Your task to perform on an android device: I feel like listening to my favorite music artist, Luciano Pavarotti. Browse his songs in the Wynk Music app.
Image 0: 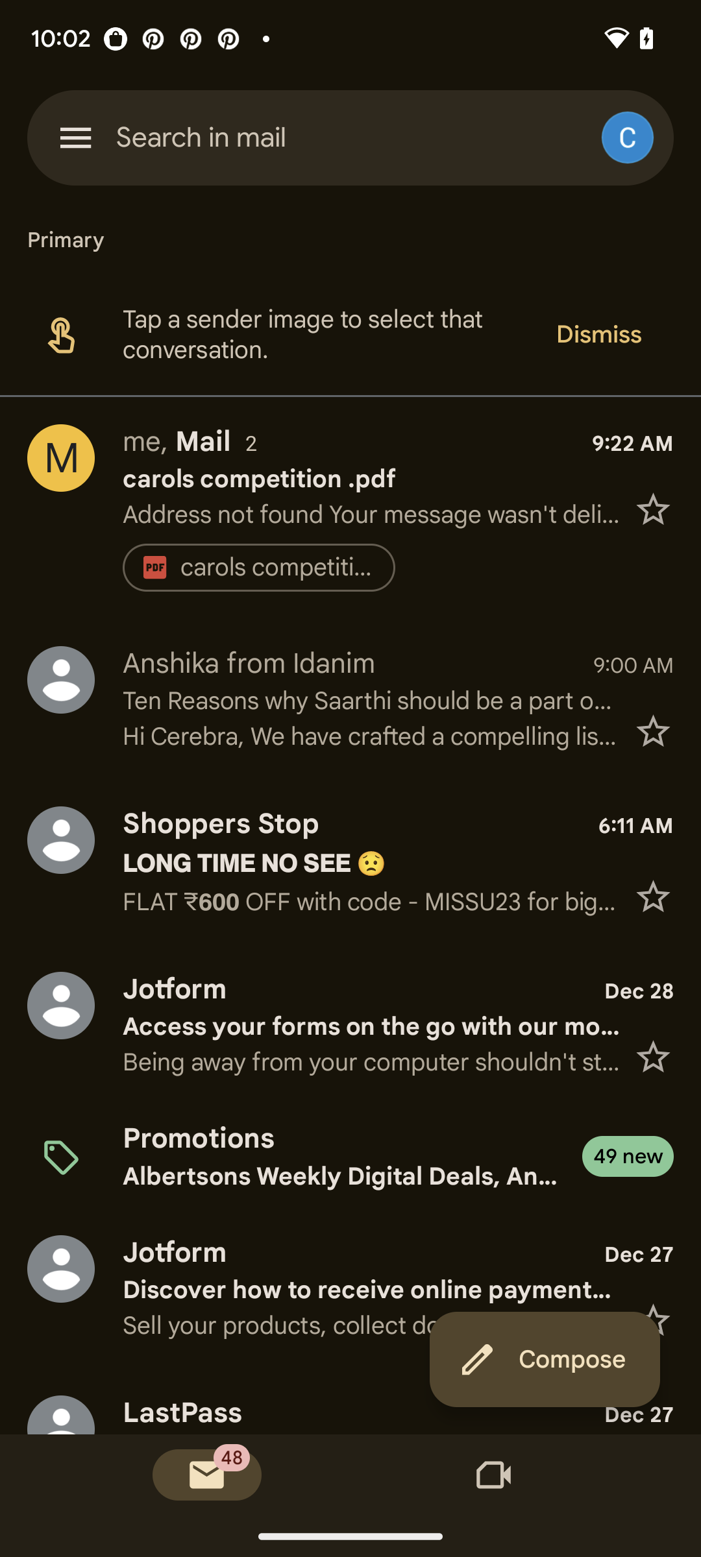
Open the Wynk Music app.
Step 0: open app "Wynk Music"
Image 1: 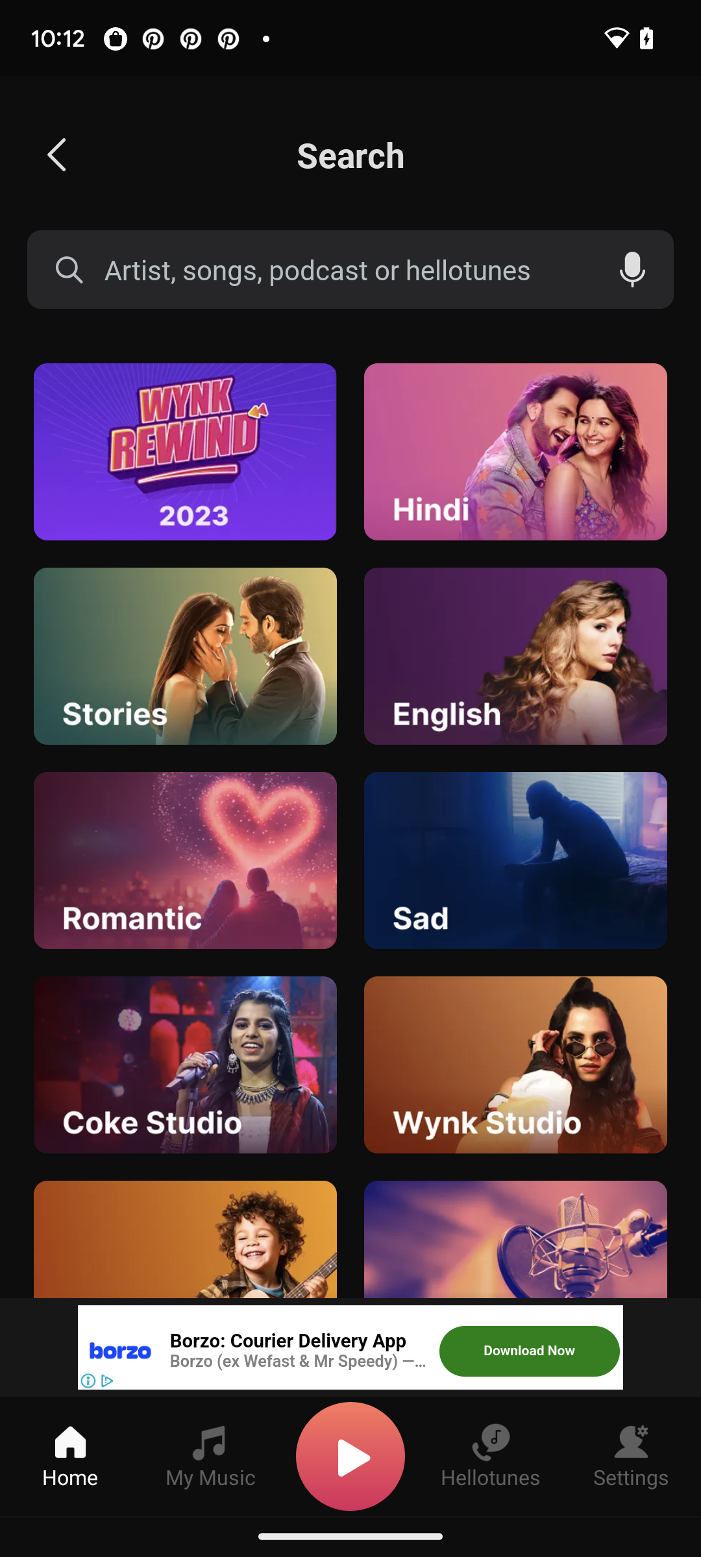
Click on the search bar.
Step 1: click (350, 269)
Image 2: 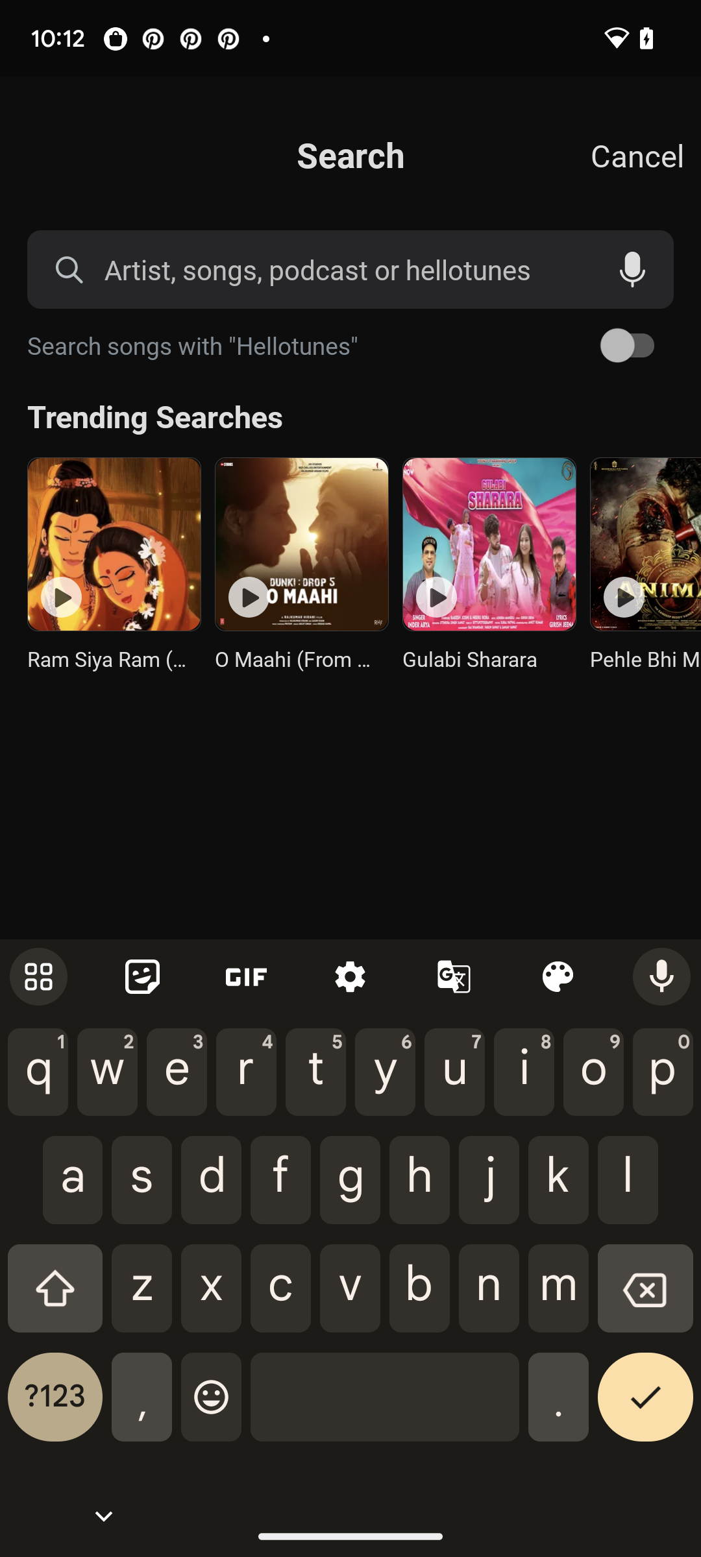
Enter the name of the artist.
Step 2: type "Luciano Pavarotti"
Image 3: 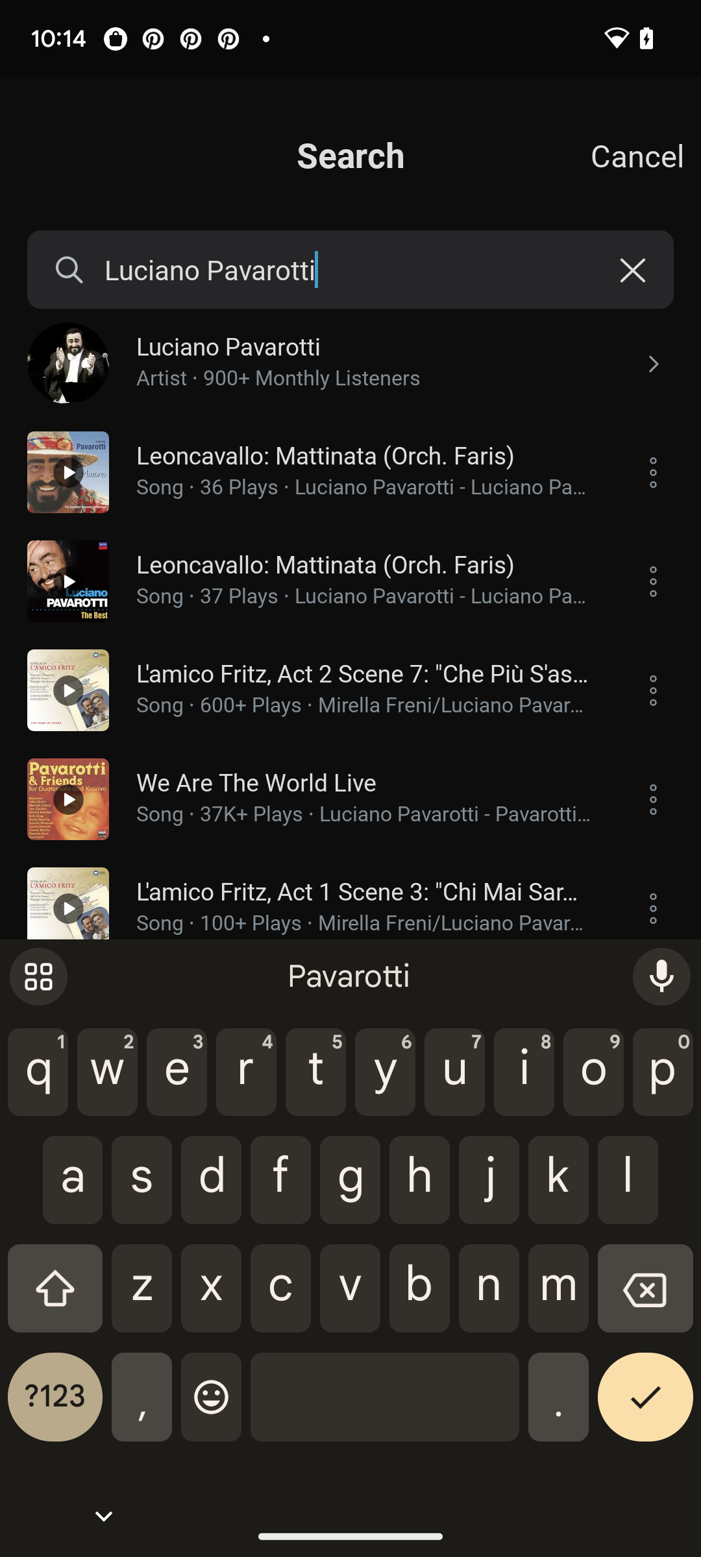
Select the first option.
Step 3: click (364, 379)
Image 4: 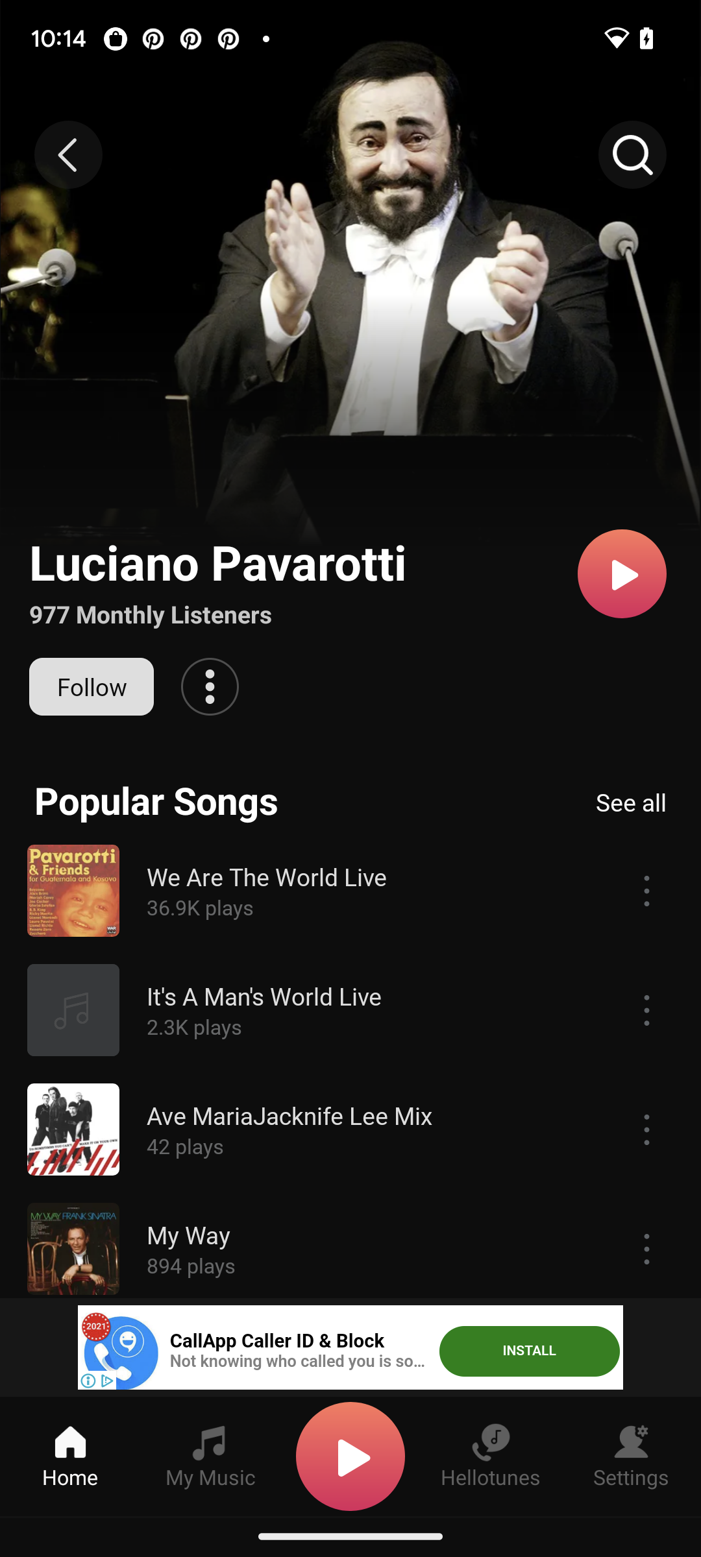
Swipe down to view more songs.
Step 4: scroll down